Your task to perform on an android device: My screwdriver kit has been lost, and I am in need of a screwdriver. Search for a screwdriver kit in the IndustryBuying app.
Image 0: 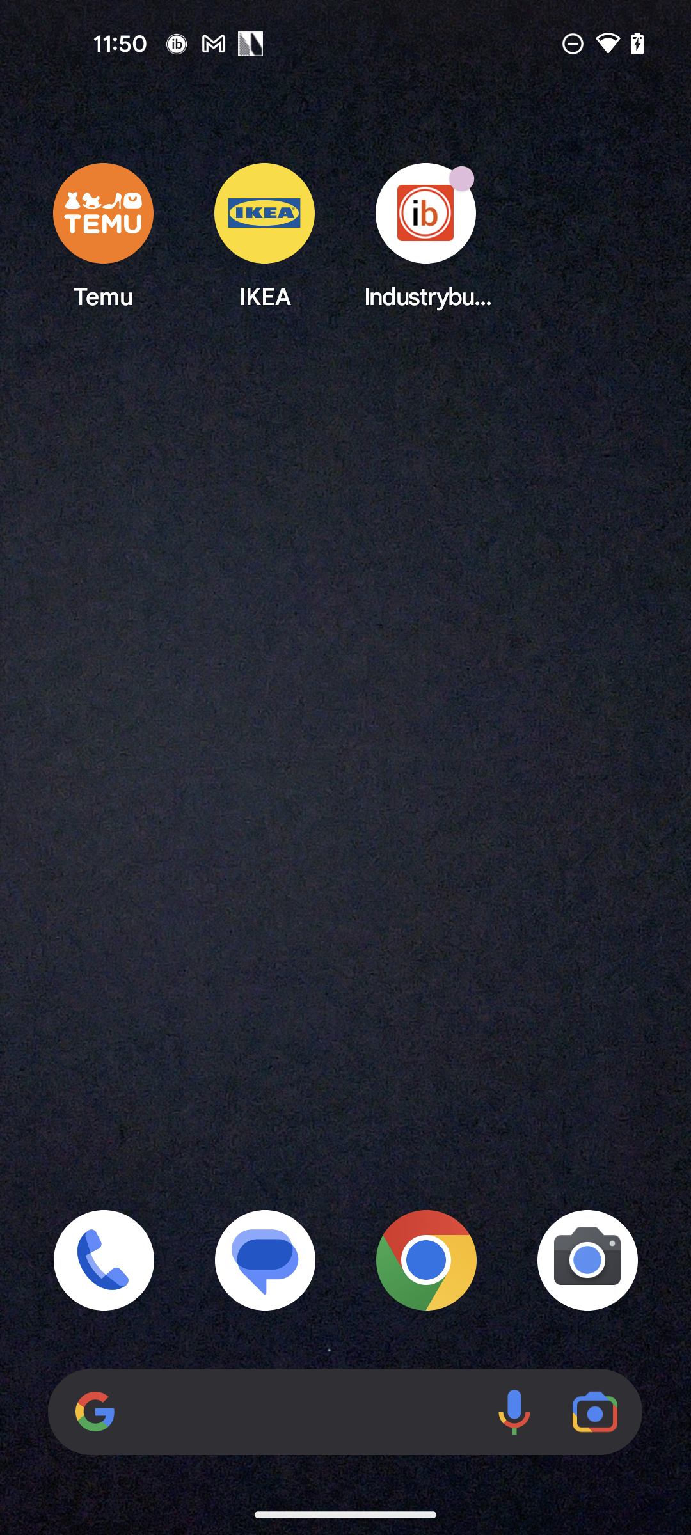
Open the Industrybuying app
Step 0: open app "Industrybuying"